Your task to perform on an android device: In the Insight timer app , search for sleep sounds and play the first Audio .
Image 0: 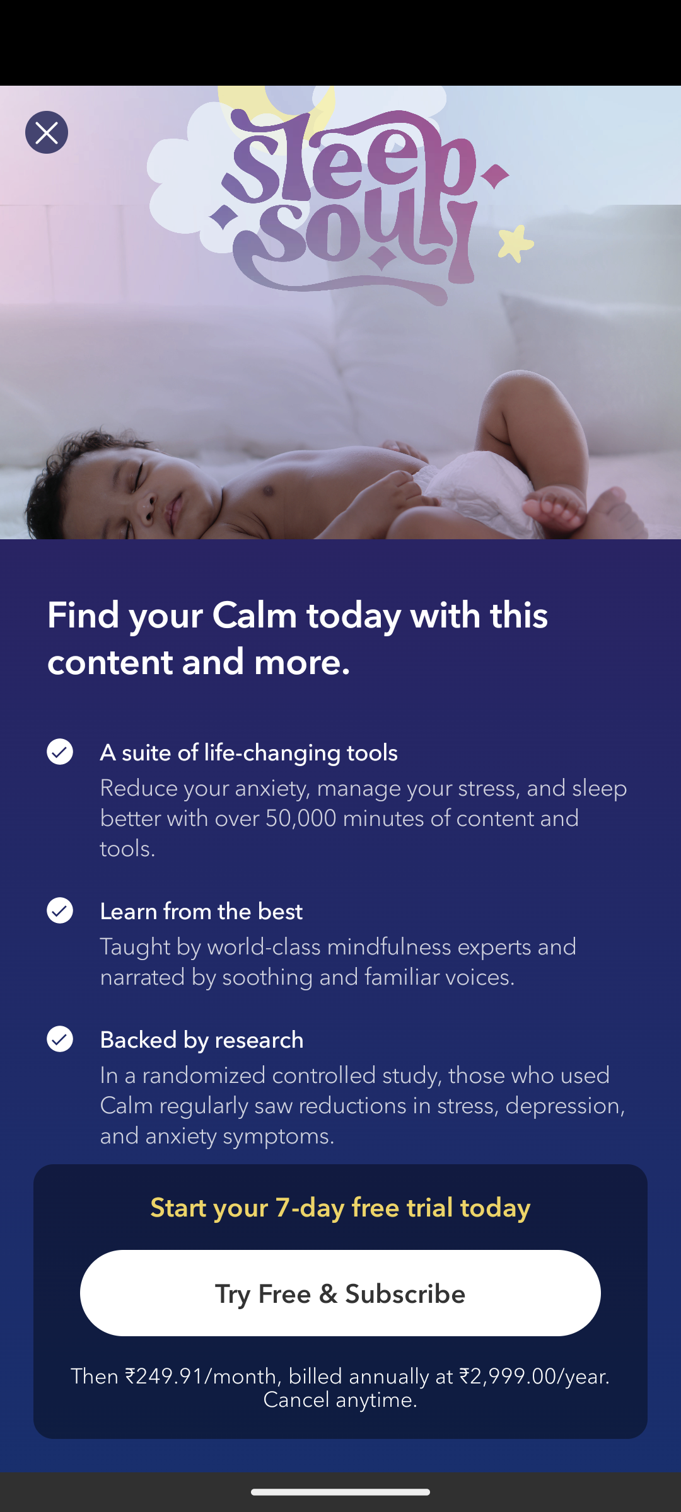
Open the Insight TImer App
Step 0: open app "Insight Timer"
Image 1: 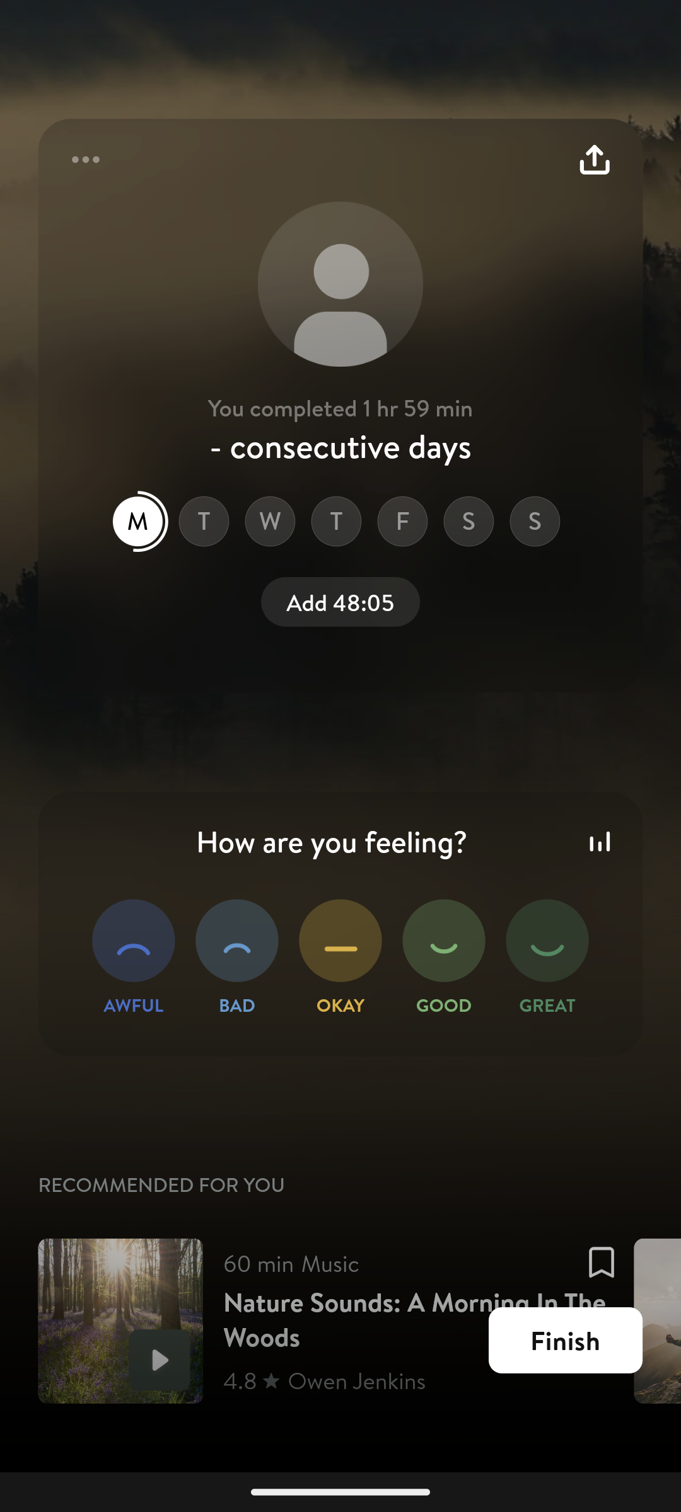
Click on the Finish button of the played
Step 1: click (566, 1389)
Image 2: 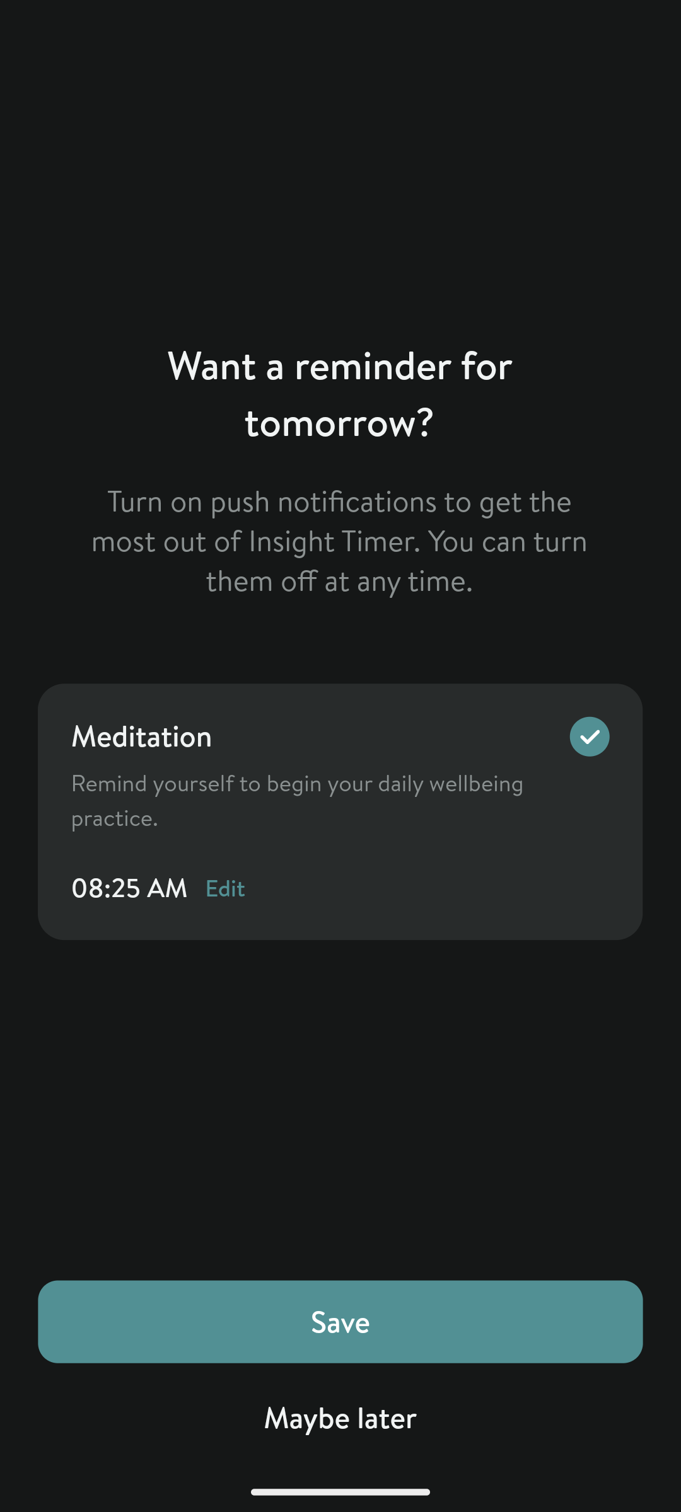
Click on the  Maybe later button
Step 2: click (340, 1417)
Image 3: 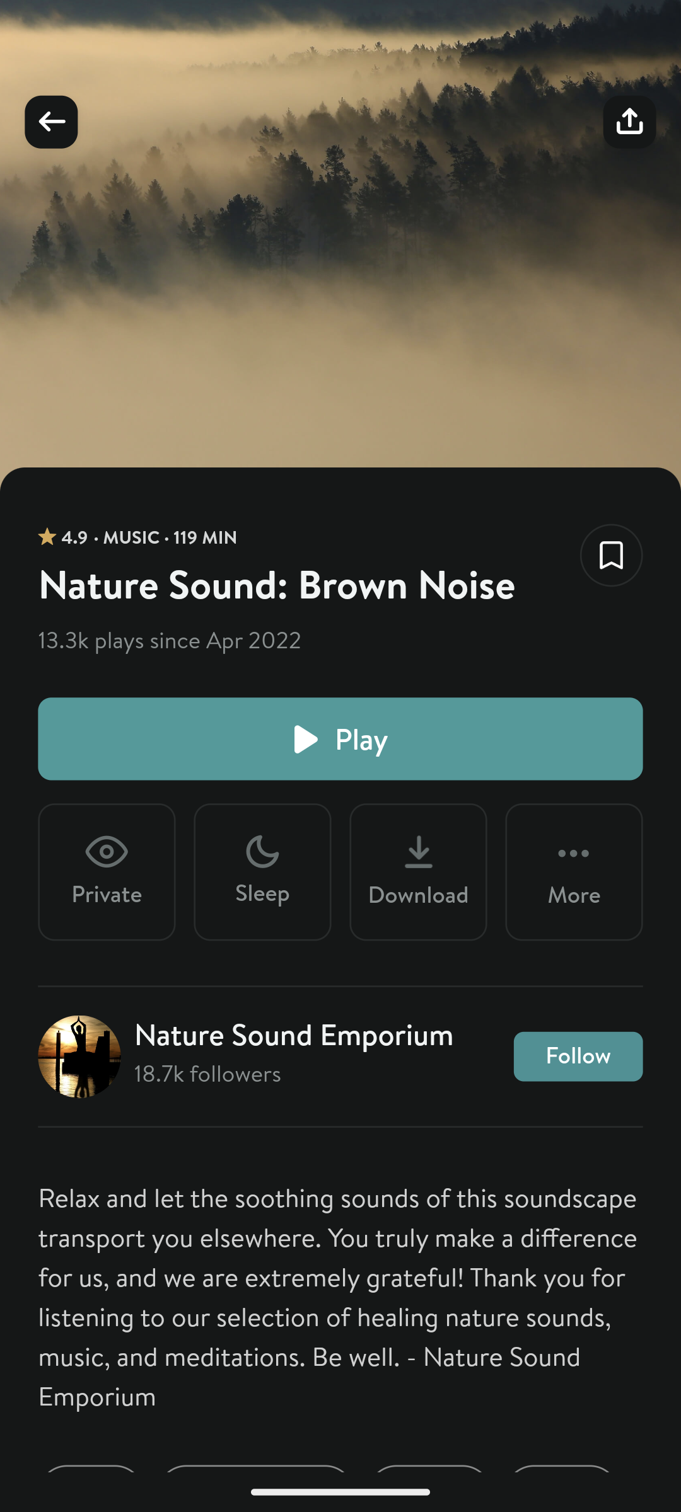
Get back to the previous page of the app
Step 3: press back button
Image 4: 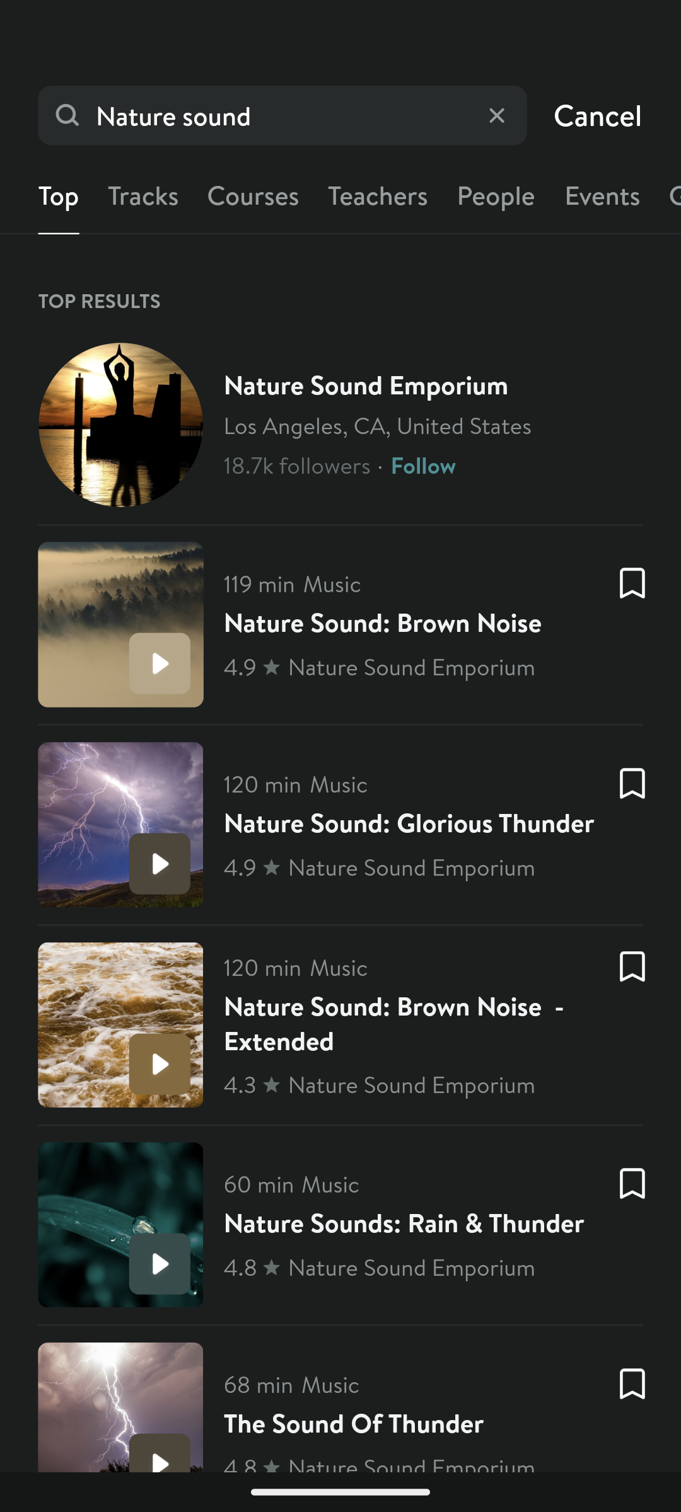
Delete the text in the search bar
Step 4: click (499, 113)
Image 5: 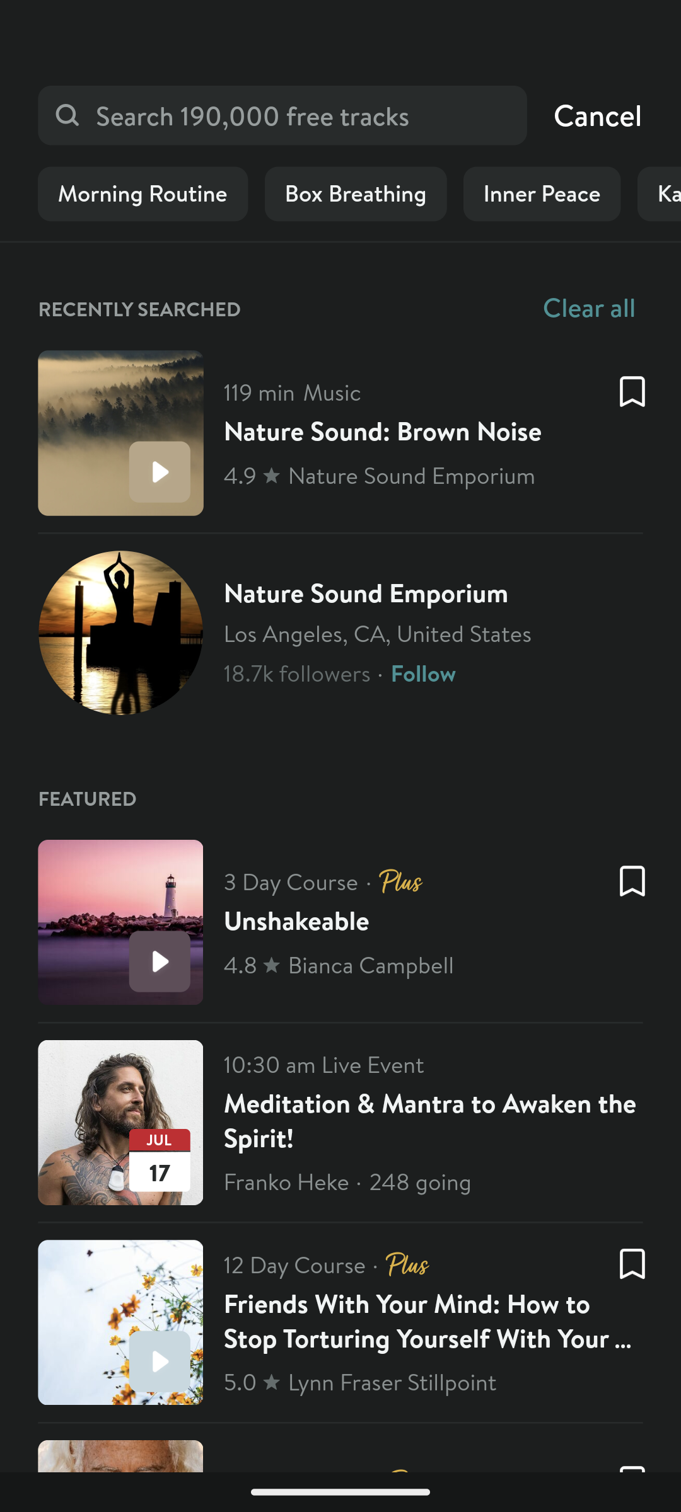
Go to the search bar at the top of the screen
Step 5: click (311, 115)
Image 6: 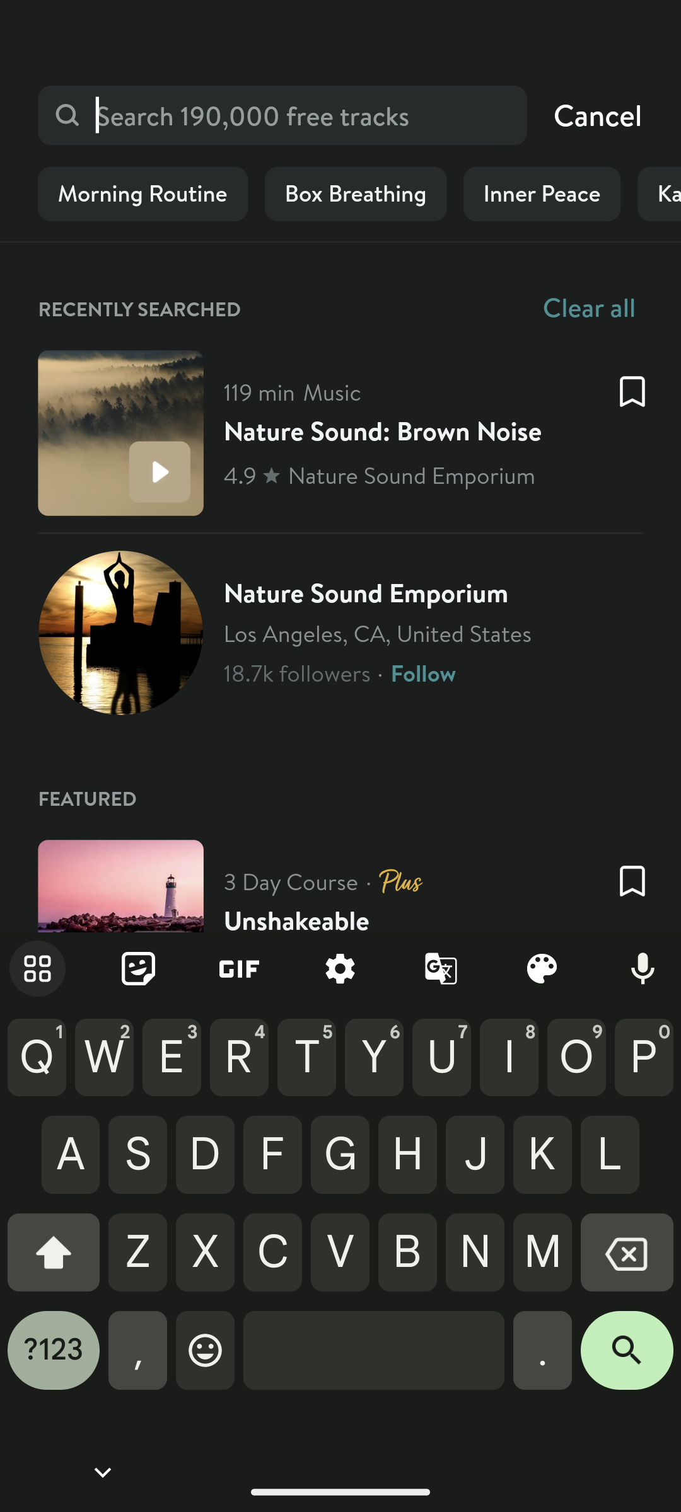
Search for Sleep sound in the search bar
Step 6: type "Sleep sound"
Image 7: 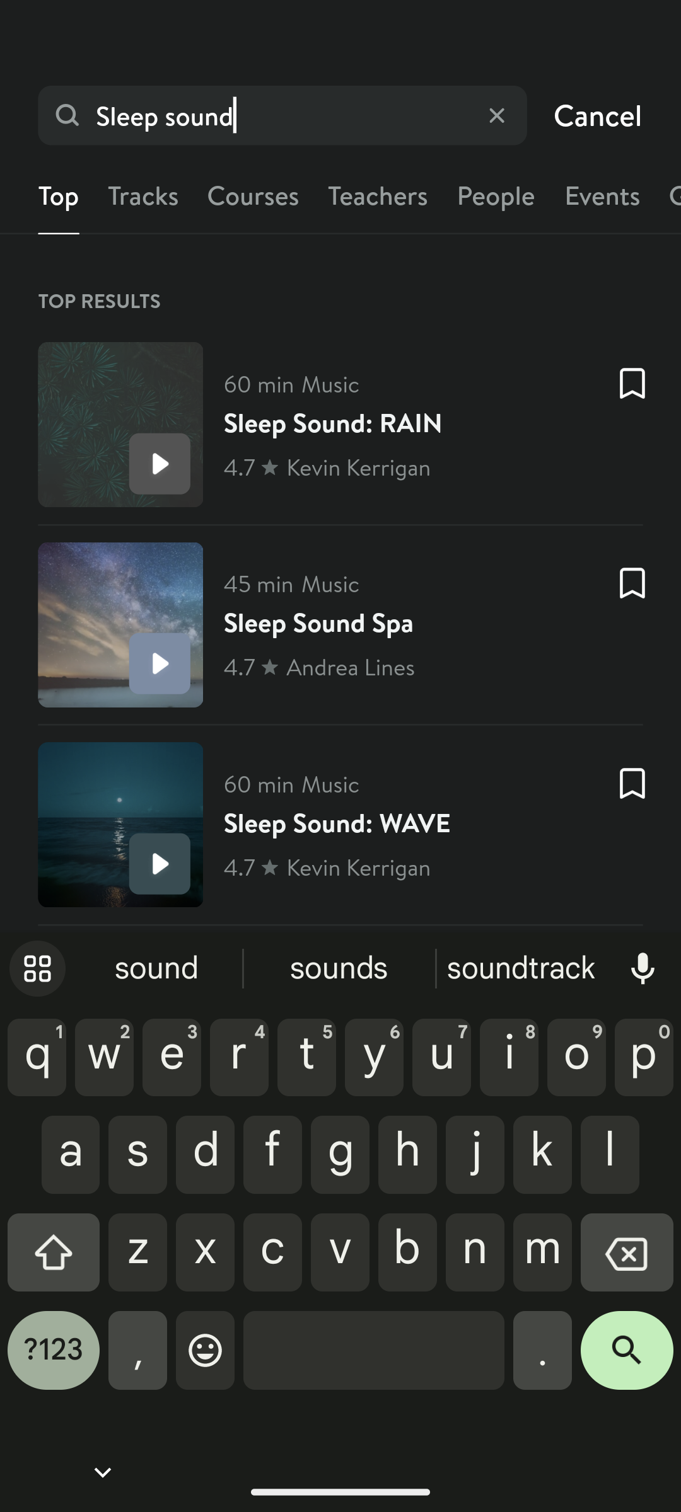
Click on the search icon at the bottom right corner of the keyboard
Step 7: click (627, 1360)
Image 8: 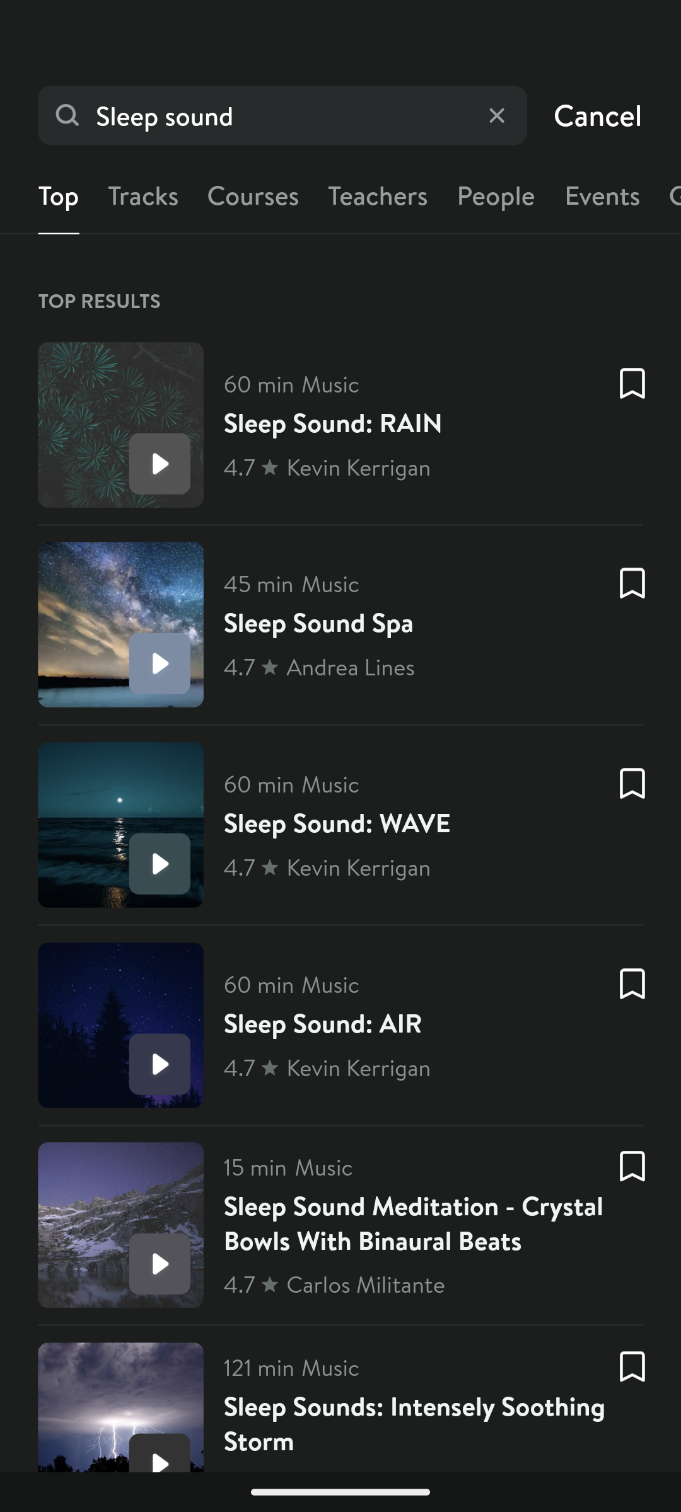
Play the first Audio
Step 8: click (340, 425)
Image 9: 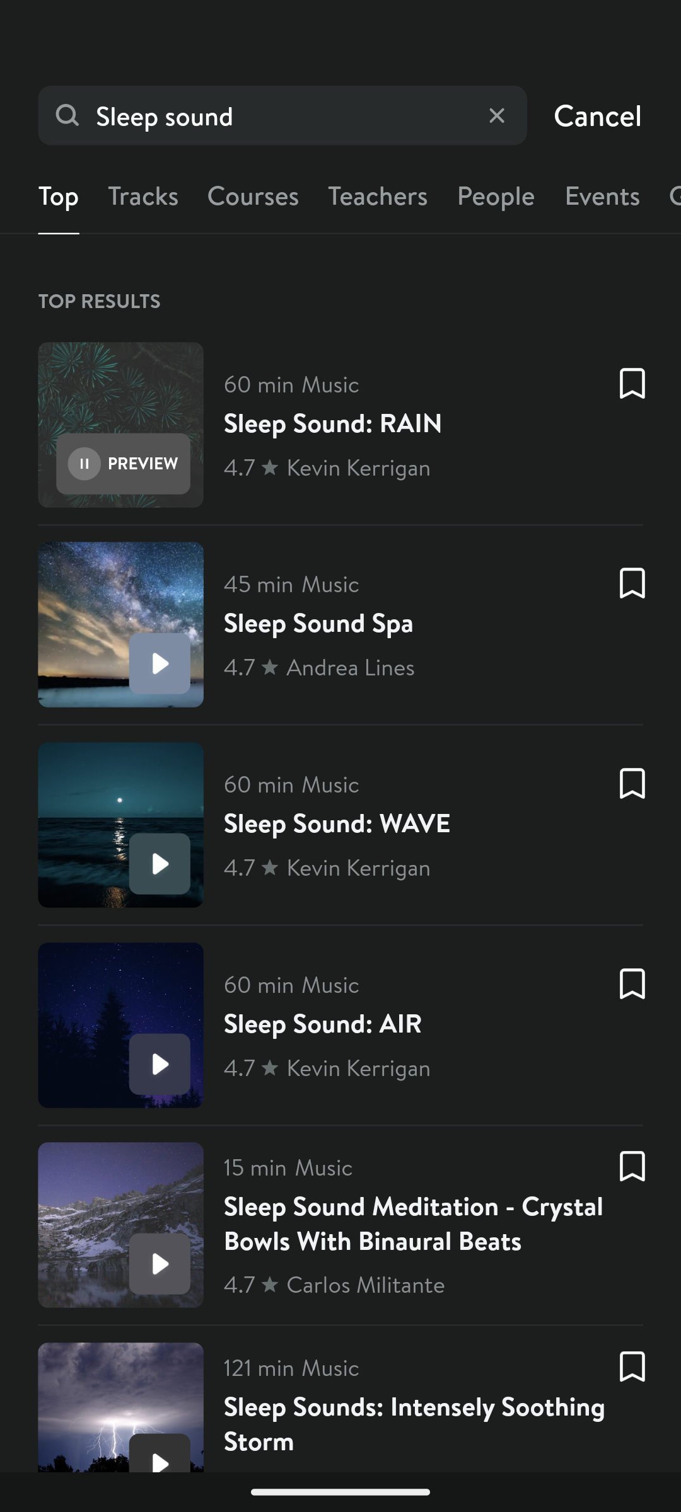
Play the first Audio
Step 9: wait
Image 10: 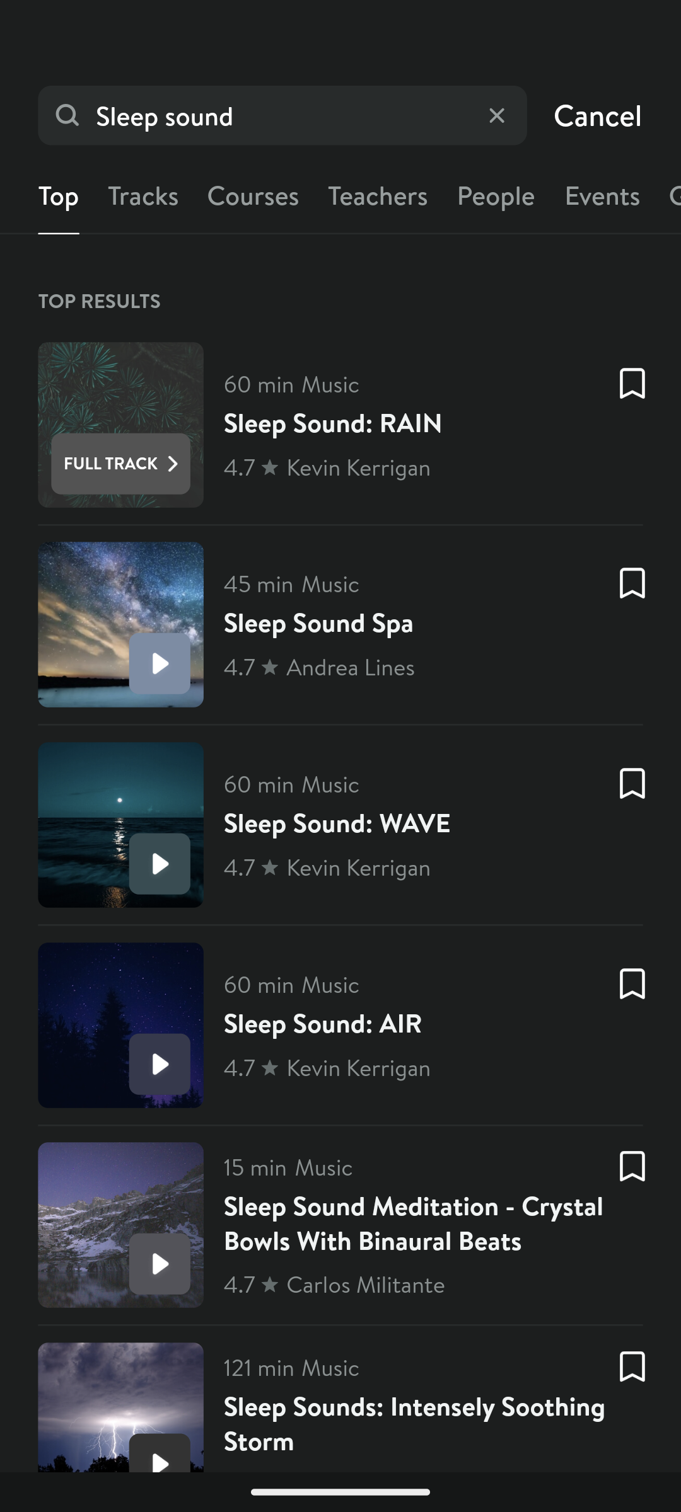
Play the first Audio
Step 10: click (340, 425)